Your task to perform on an android device: Go to the Myntra app & open the shirts section then apply a solid pattern style under filters
Image 0: 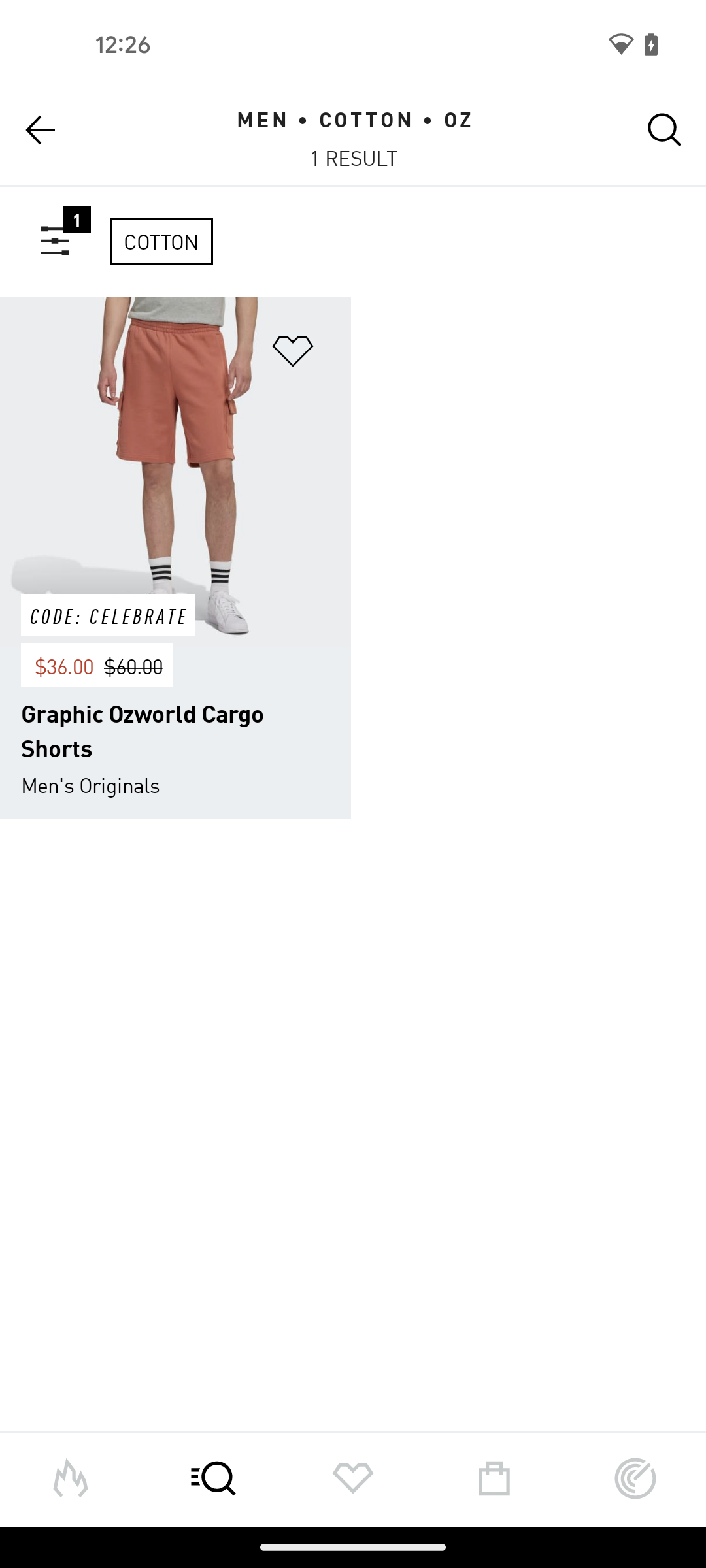
open the Myntra app
Step 0: open app "Myntra"
Image 2: 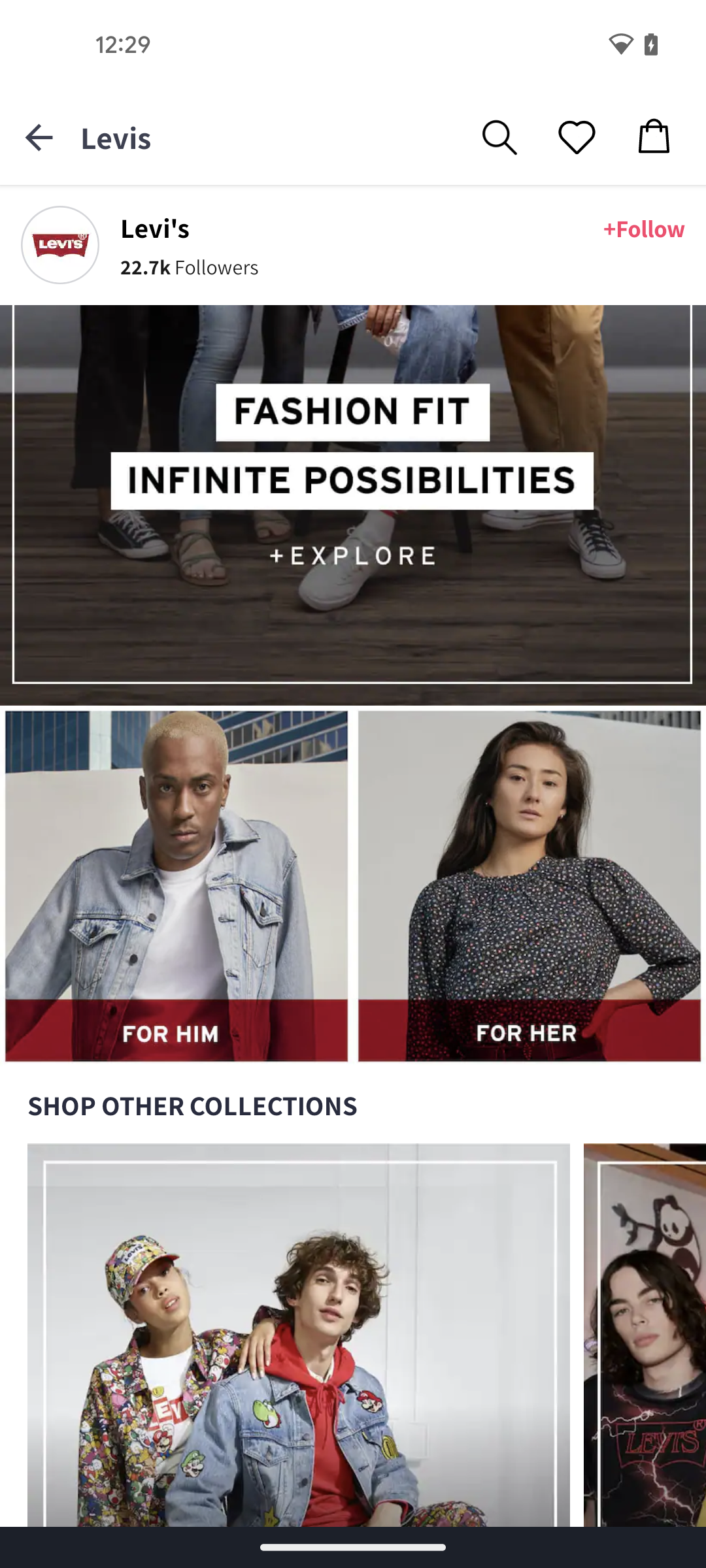
scroll down to view options
Step 2: scroll down
Image 3: 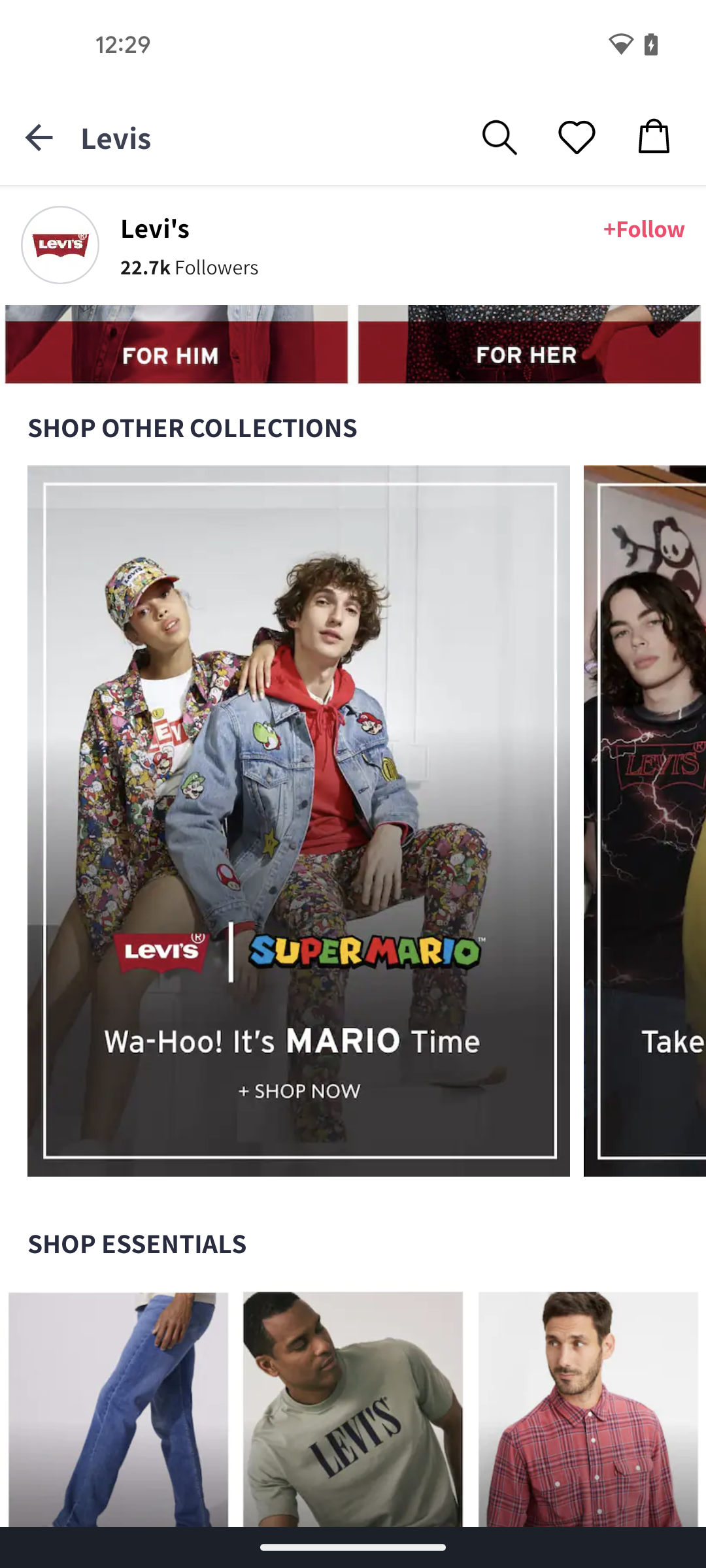
scroll down to view options
Step 3: scroll down
Image 4: 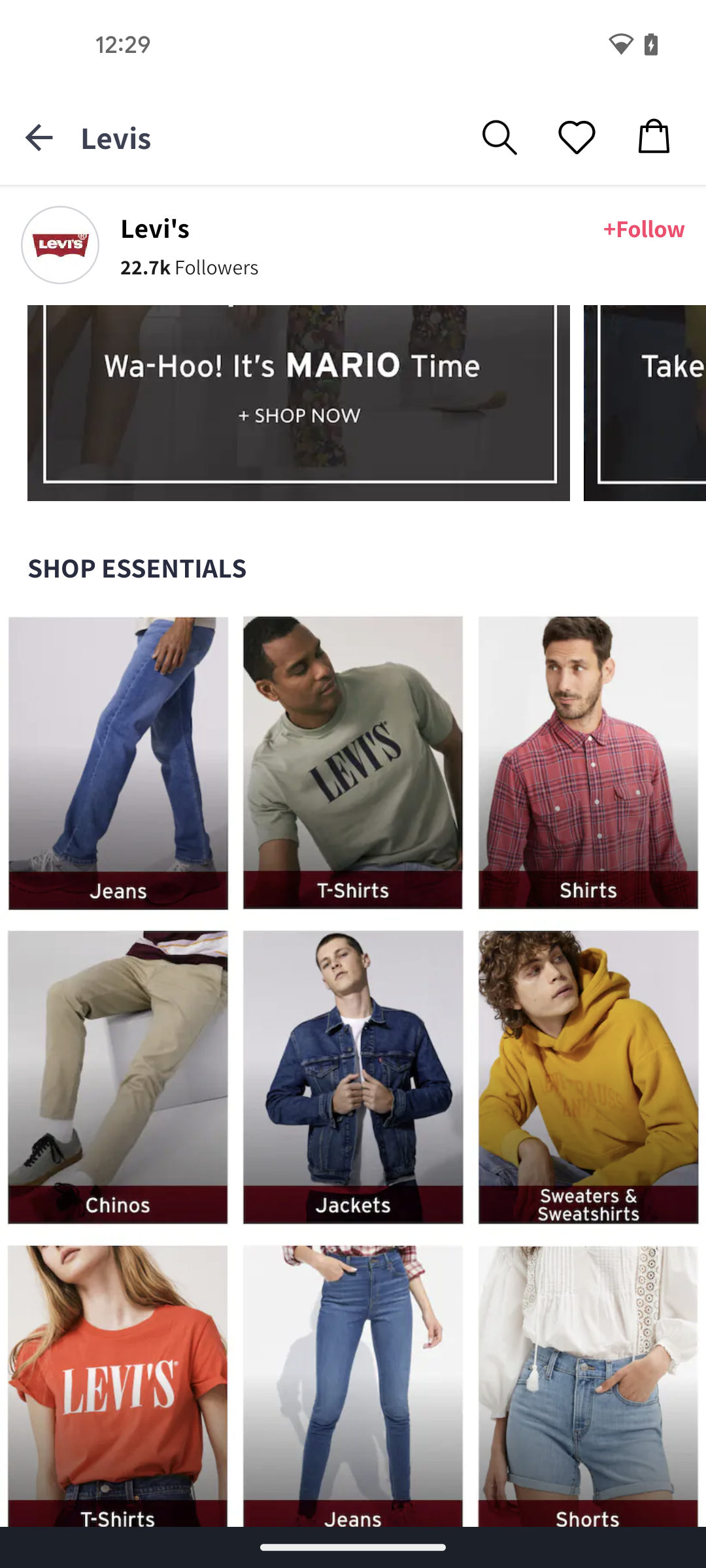
click on Shirts
Step 4: click (588, 762)
Image 5: 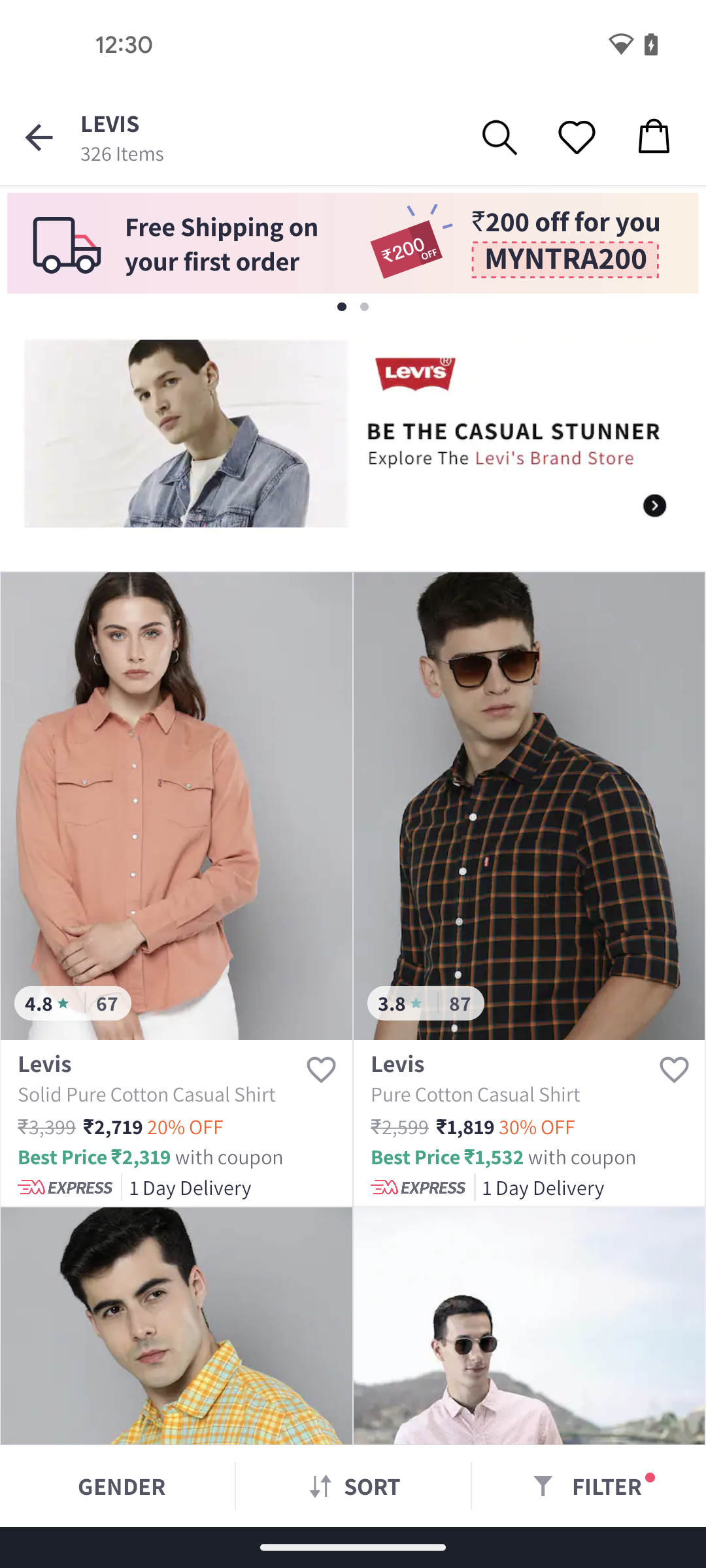
click on the Filter button at the bottom right corner of the screen
Step 5: click (588, 1486)
Image 6: 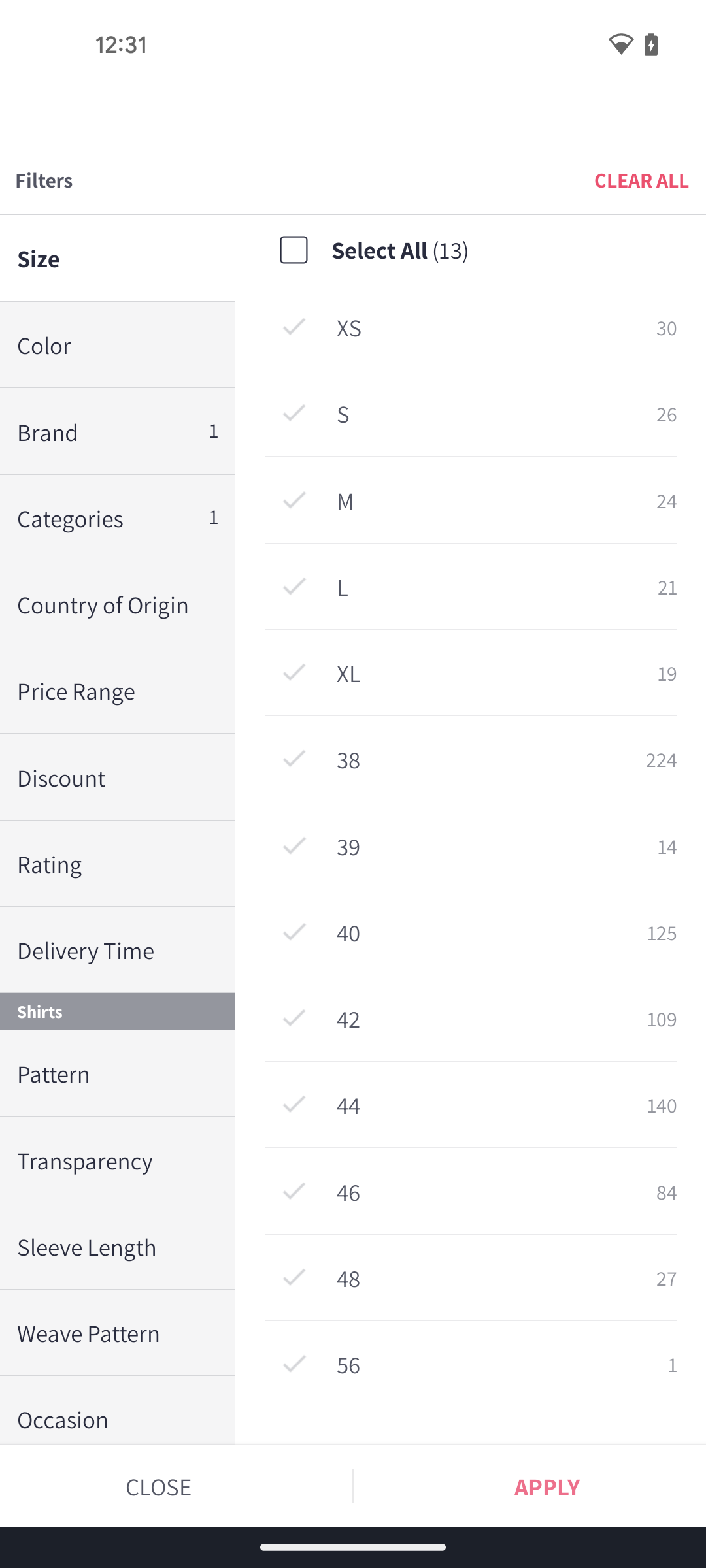
click on Pattern option
Step 6: click (109, 1073)
Image 7: 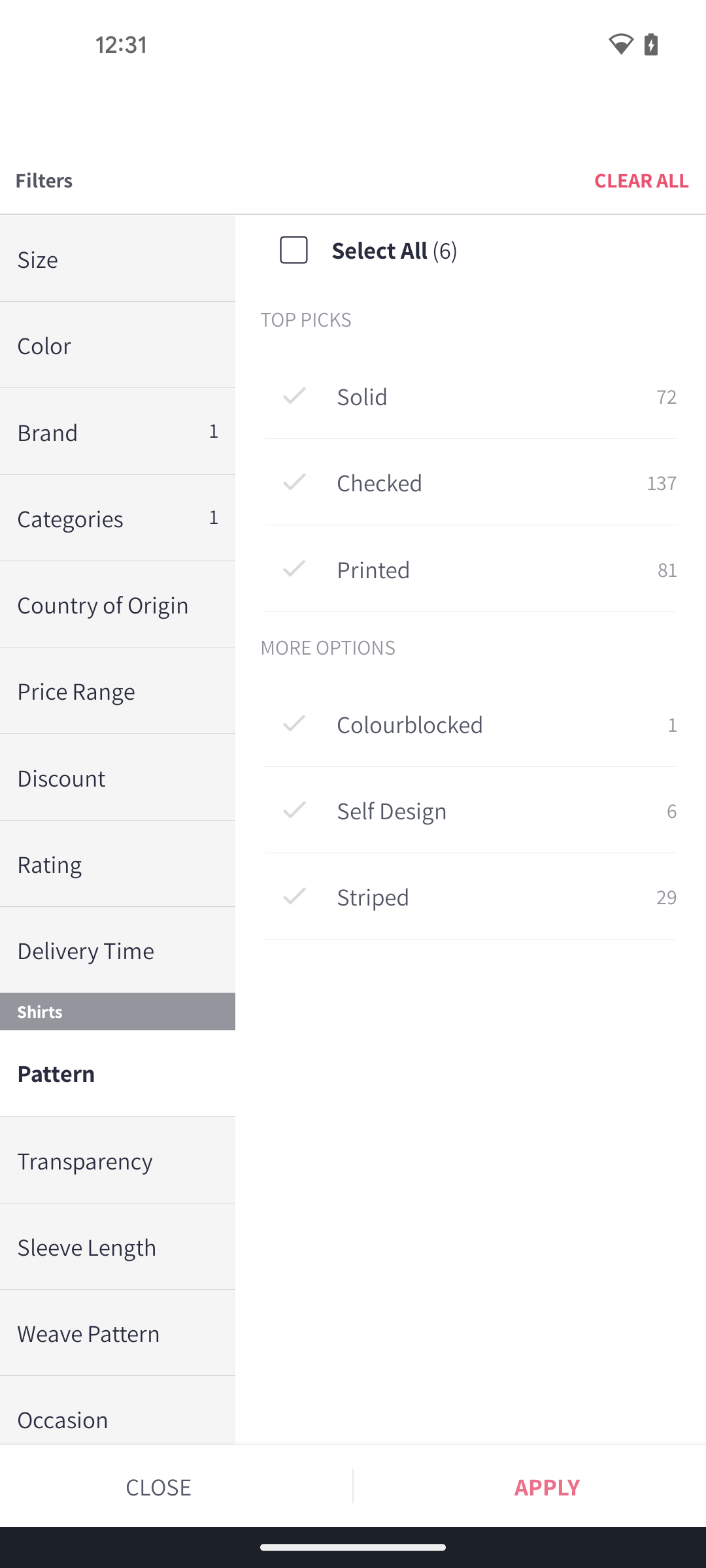
select Solid option
Step 7: click (294, 395)
Image 8: 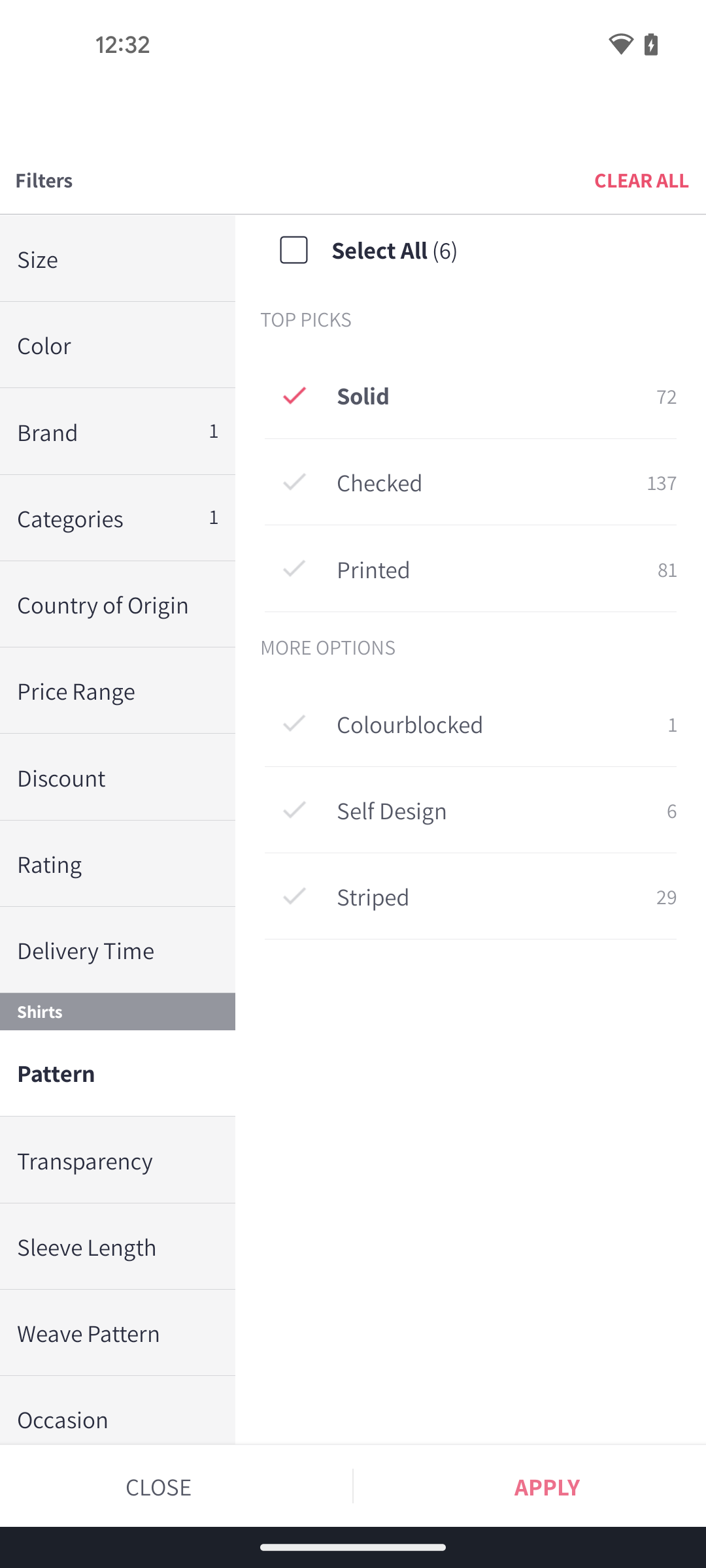
click on the Apply button at the bottom right corner of the screen
Step 8: click (546, 1486)